Your task to perform on an android device: Go to adidas app & apply the Cotton filter under Material
Image 0: 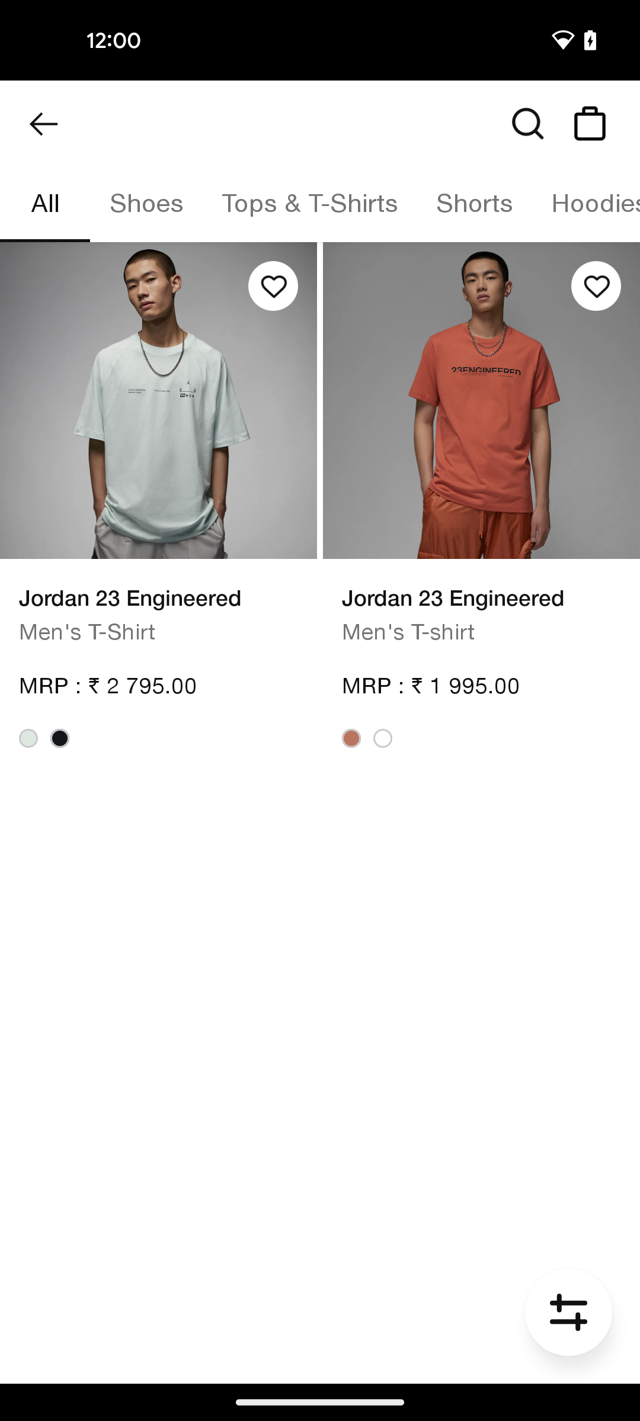
open the adidas app
Step 0: open app "adidas"
Image 1: 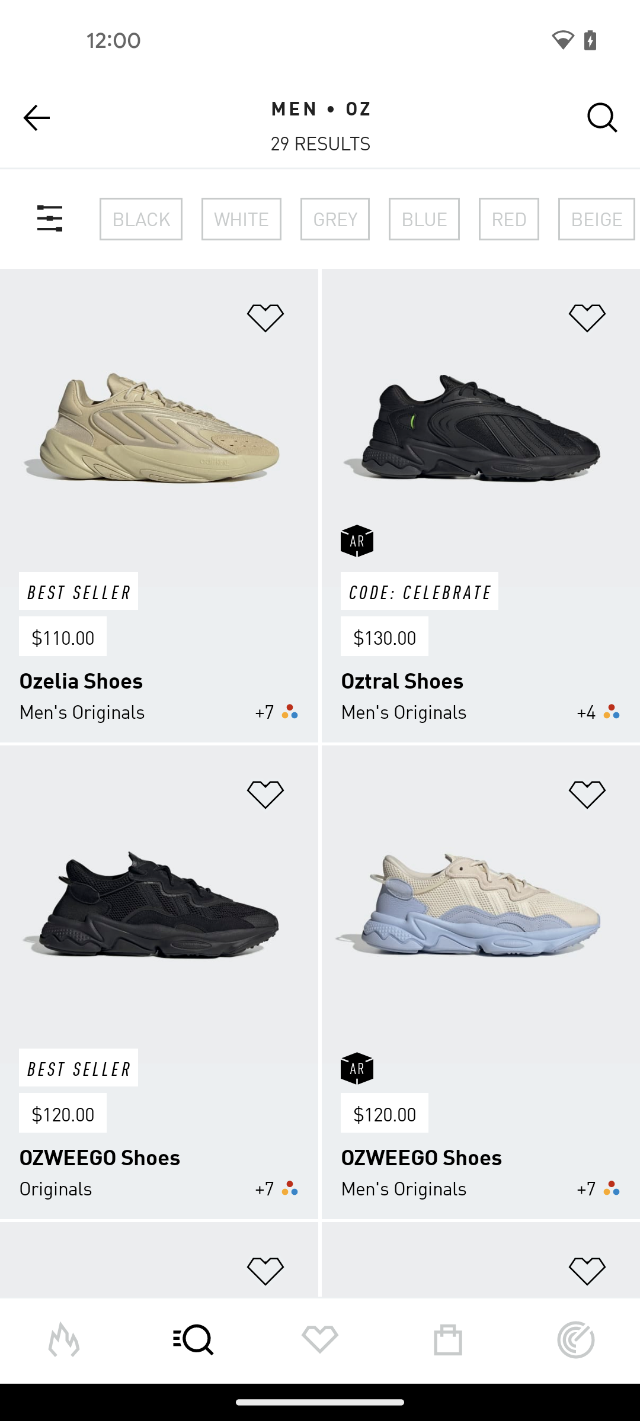
click on the filter icon at the top left corner of the screen
Step 1: click (43, 221)
Image 2: 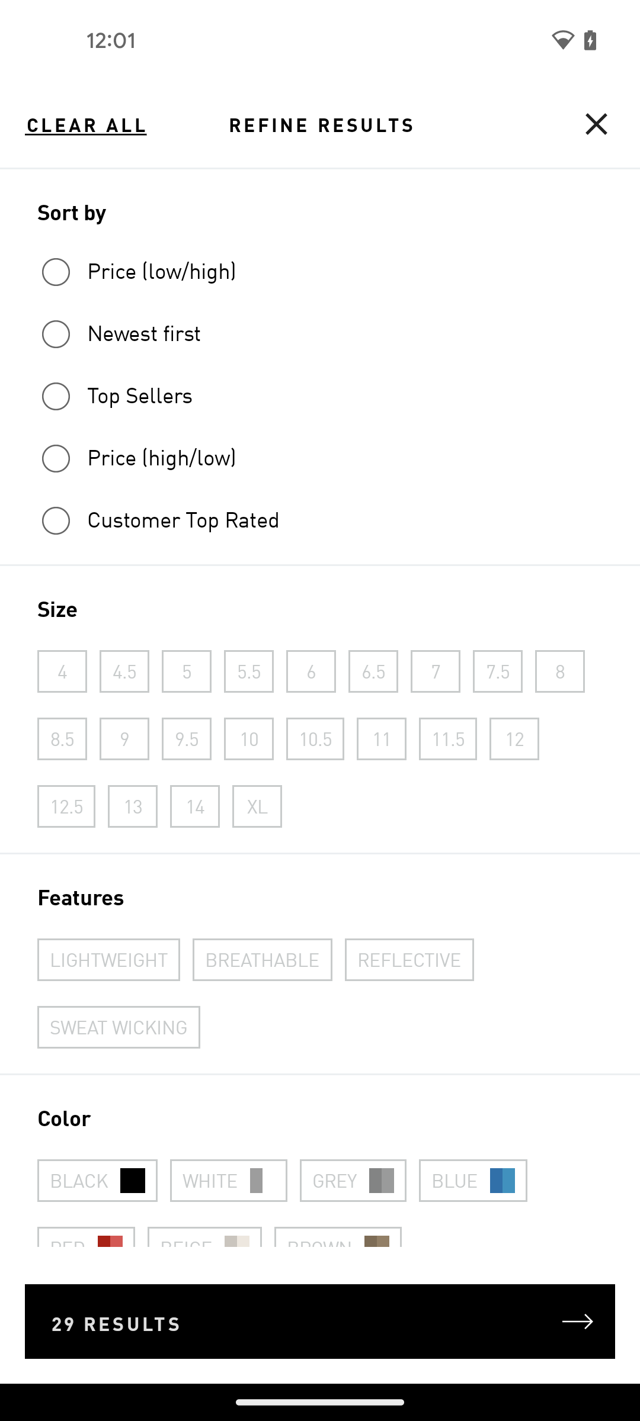
scroll down to view more filter options
Step 2: scroll down
Image 3: 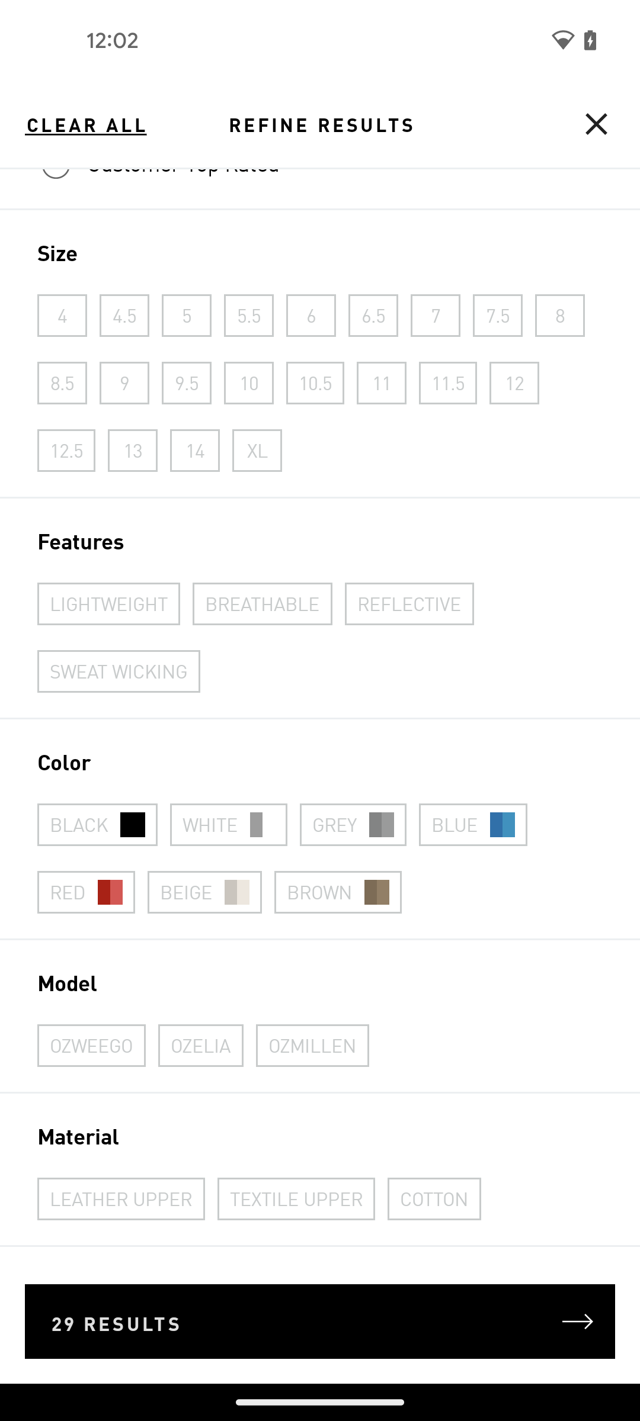
scroll down to view more filter options
Step 3: scroll down
Image 4: 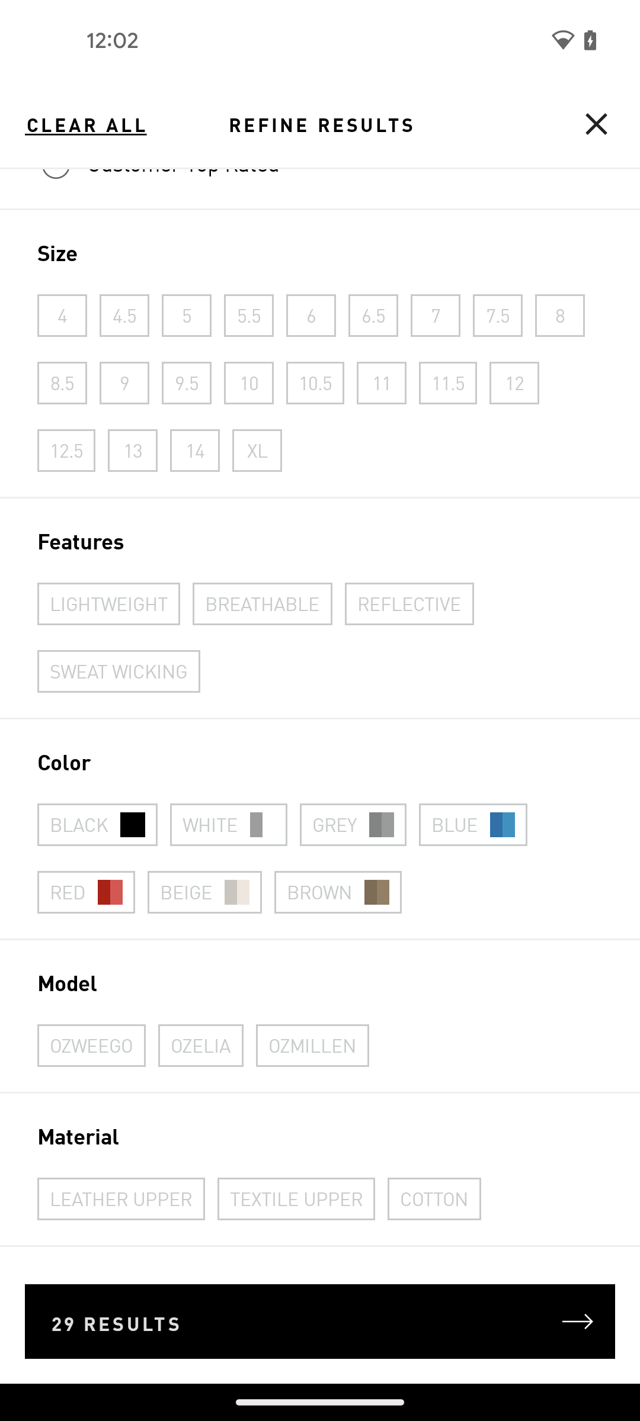
scroll down to view more filter options
Step 4: scroll down
Image 5: 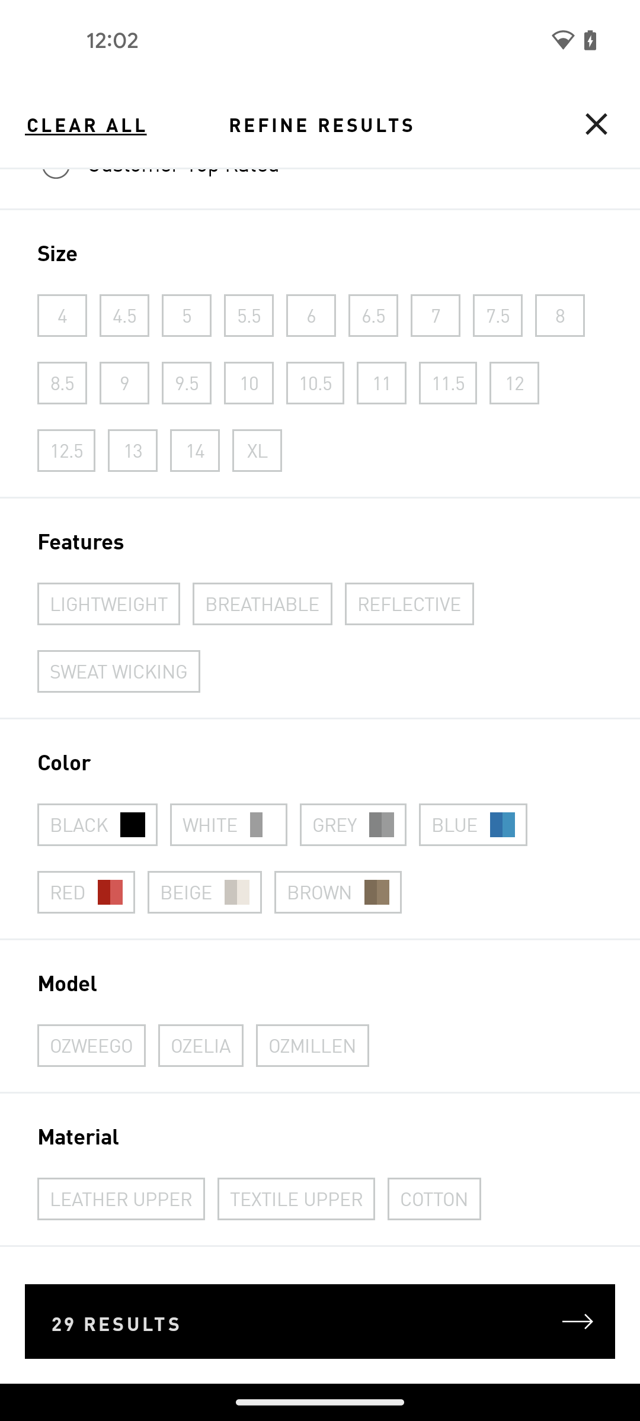
select COTTON option under Material
Step 5: click (434, 1197)
Image 6: 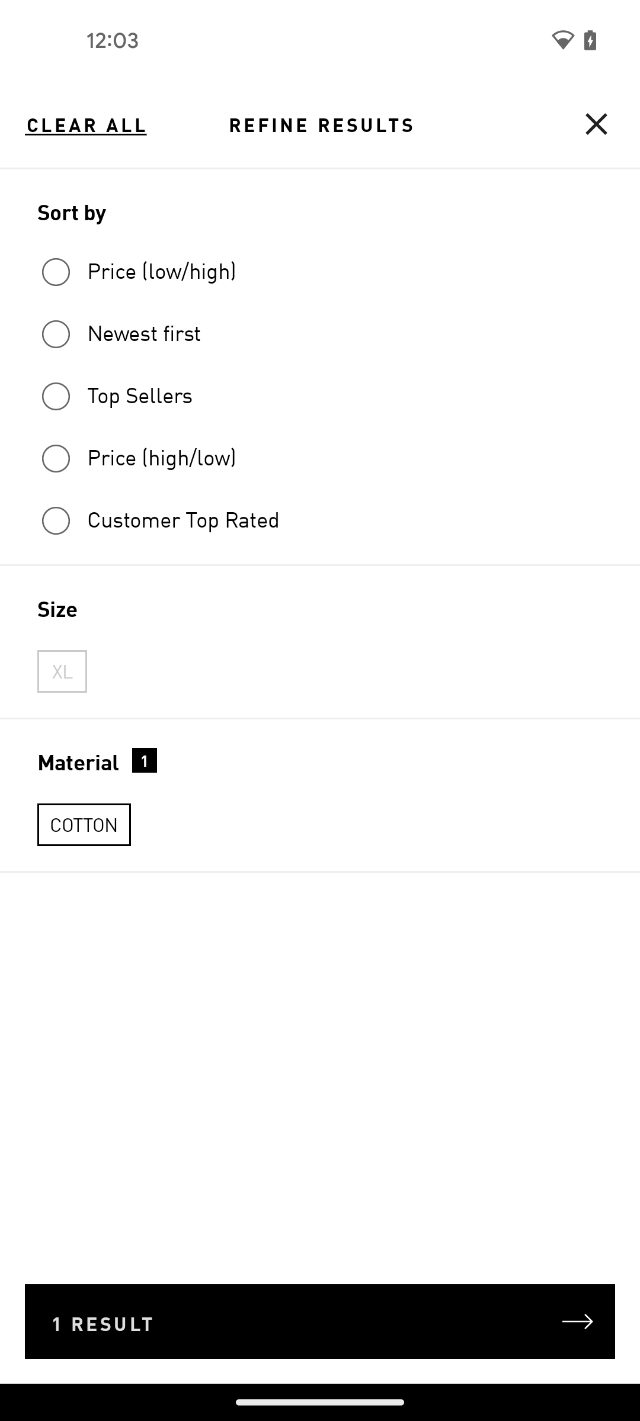
click on 1 Results at the bottom of the screen
Step 6: click (430, 1325)